Your task to perform on an android device: In the PUMA app , Search for Palermo womens leather womens sneakers . 
Image 0: 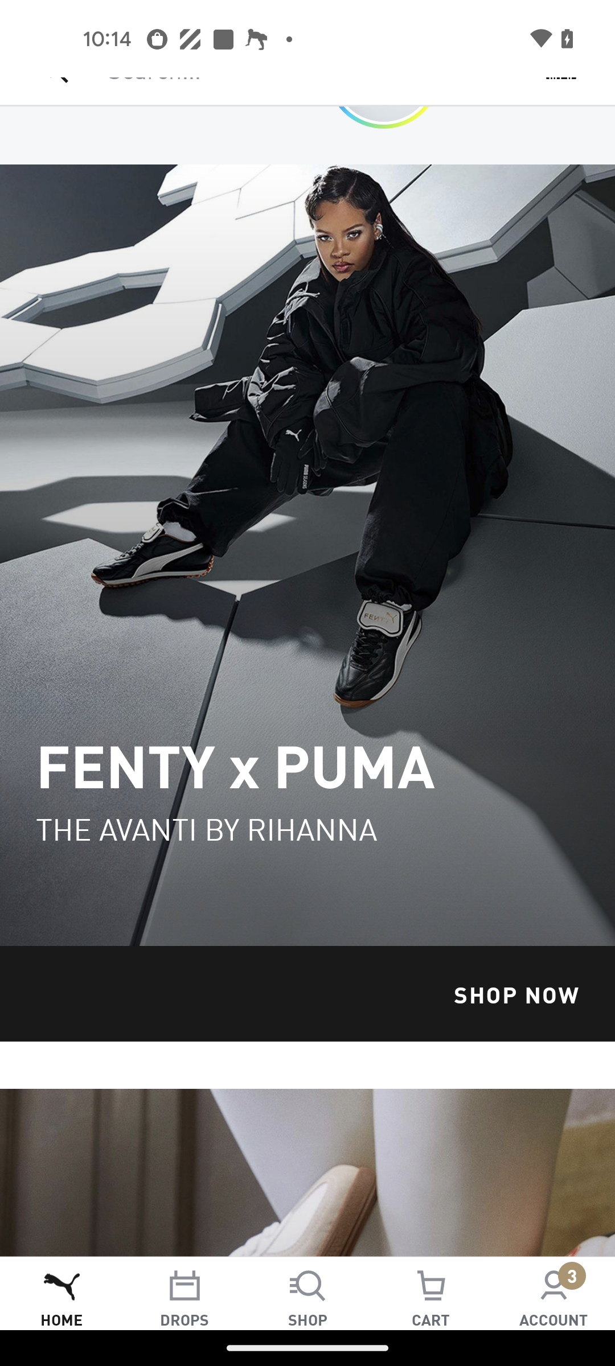
Click on the search icon at the bottom of the screen 
Step 0: click (307, 1293)
Image 1: 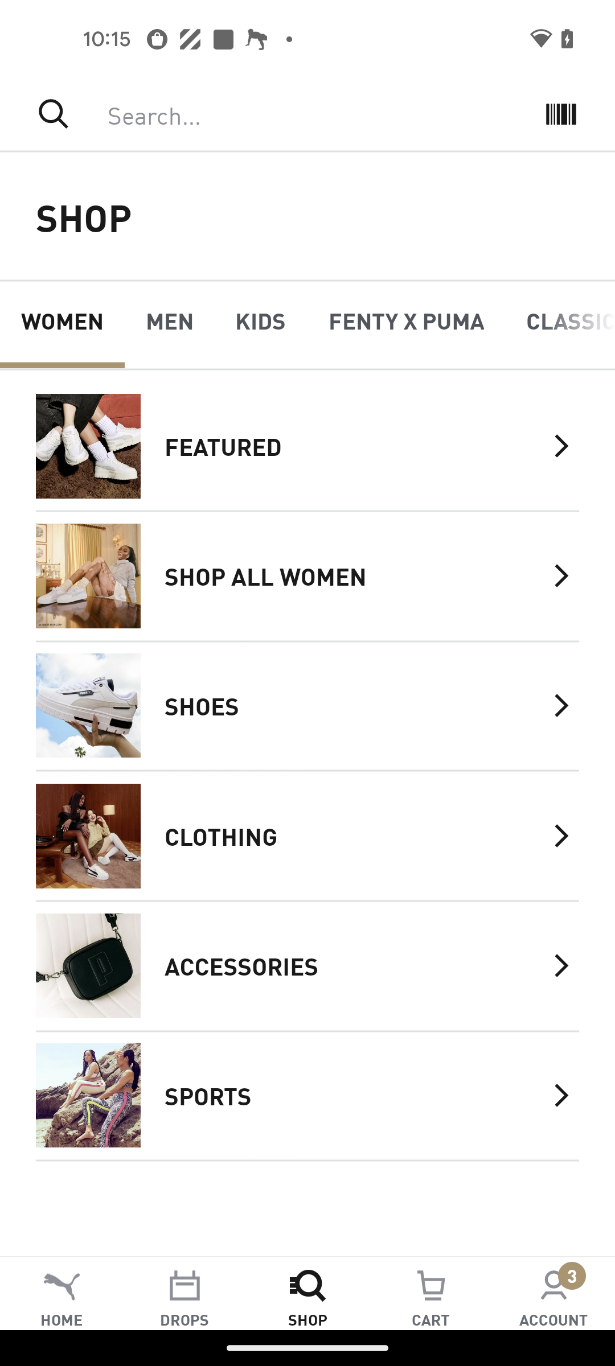
Click on the search icon at the top of the screen 
Step 1: click (307, 113)
Image 2: 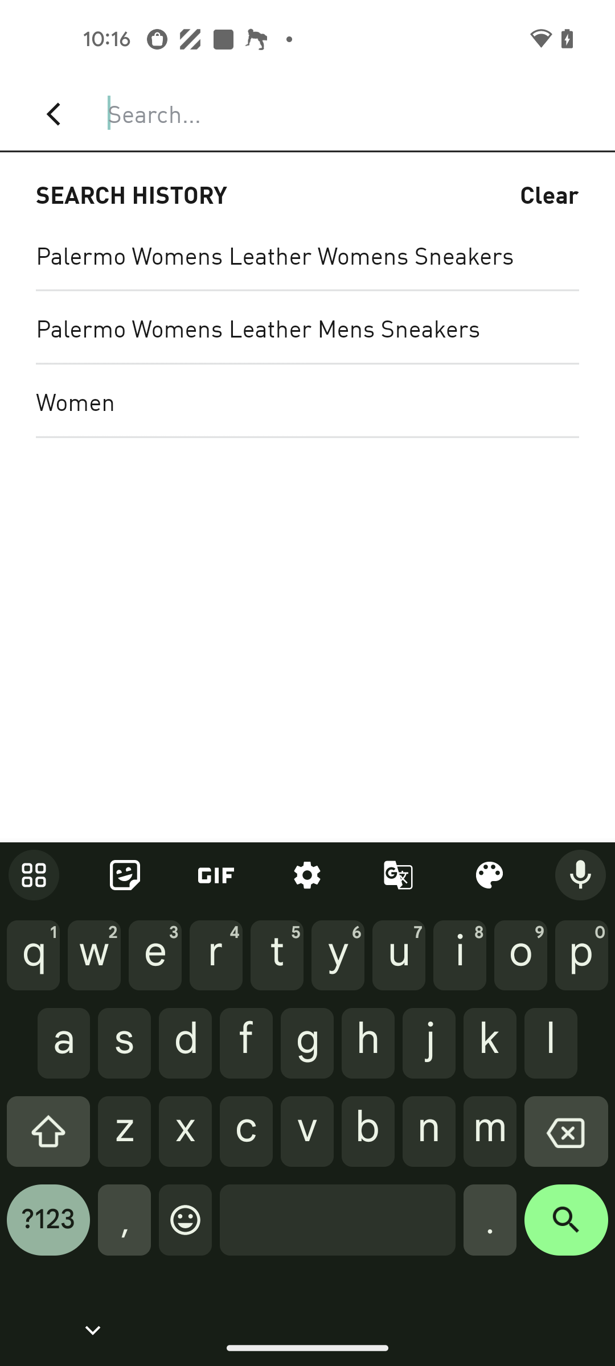
search as Palermo womens leather womens sneakers
Step 2: type "Palermo womens leather womens sneakers"
Image 3: 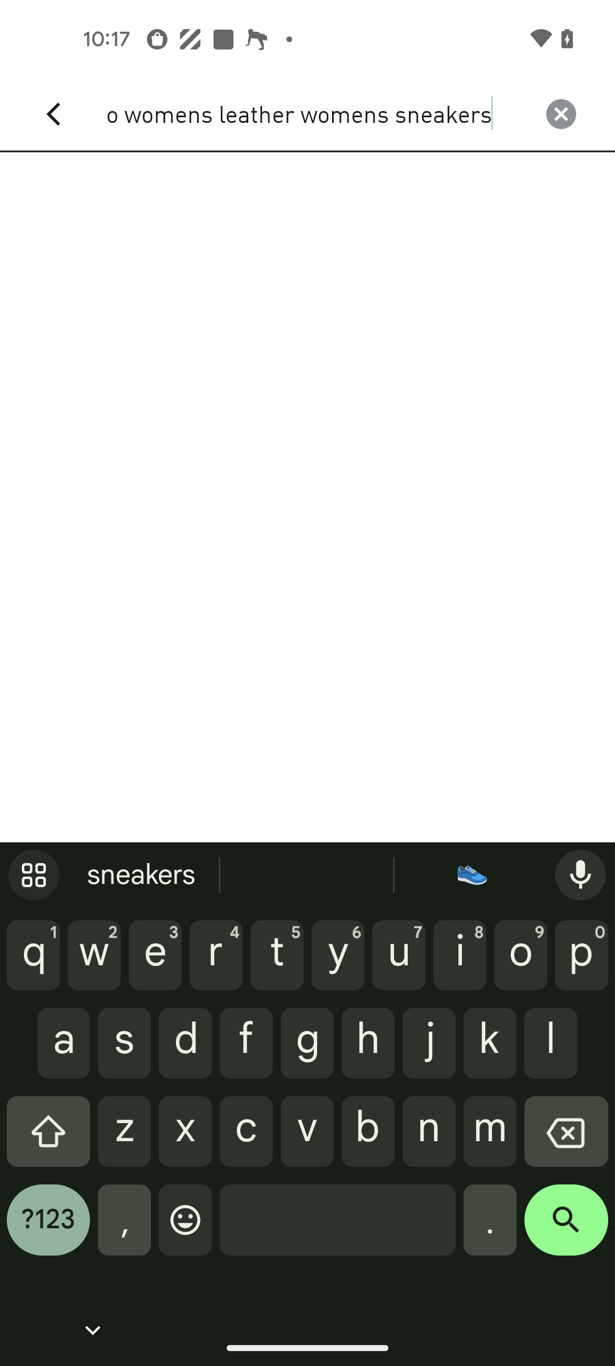
Click on the search icon at the bottom right corner of the screen 
Step 3: click (566, 1228)